Your task to perform on an android device: My dreams are to be finance free and travel around the world. Create these line in note with title of My dream project in the keep Notes app.
Image 0: 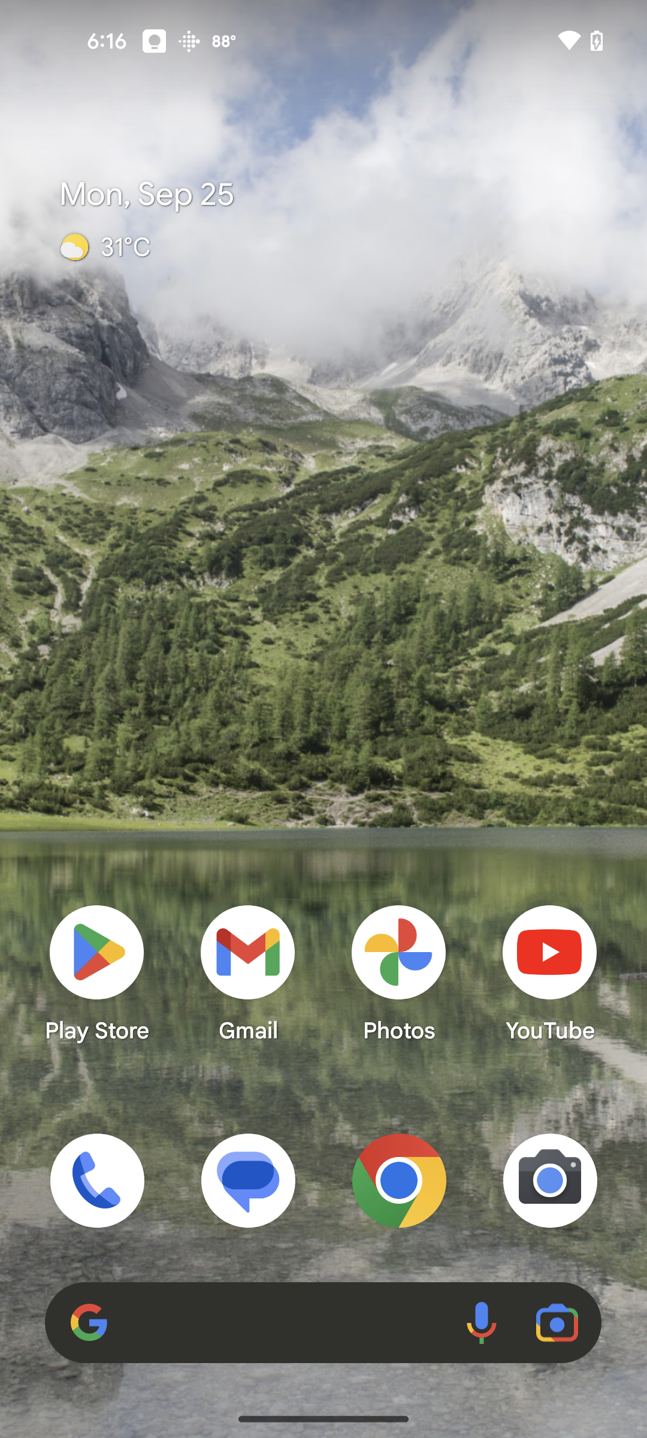
Open the Keep Notes
Step 0: open app "Keep Notes"
Image 1: 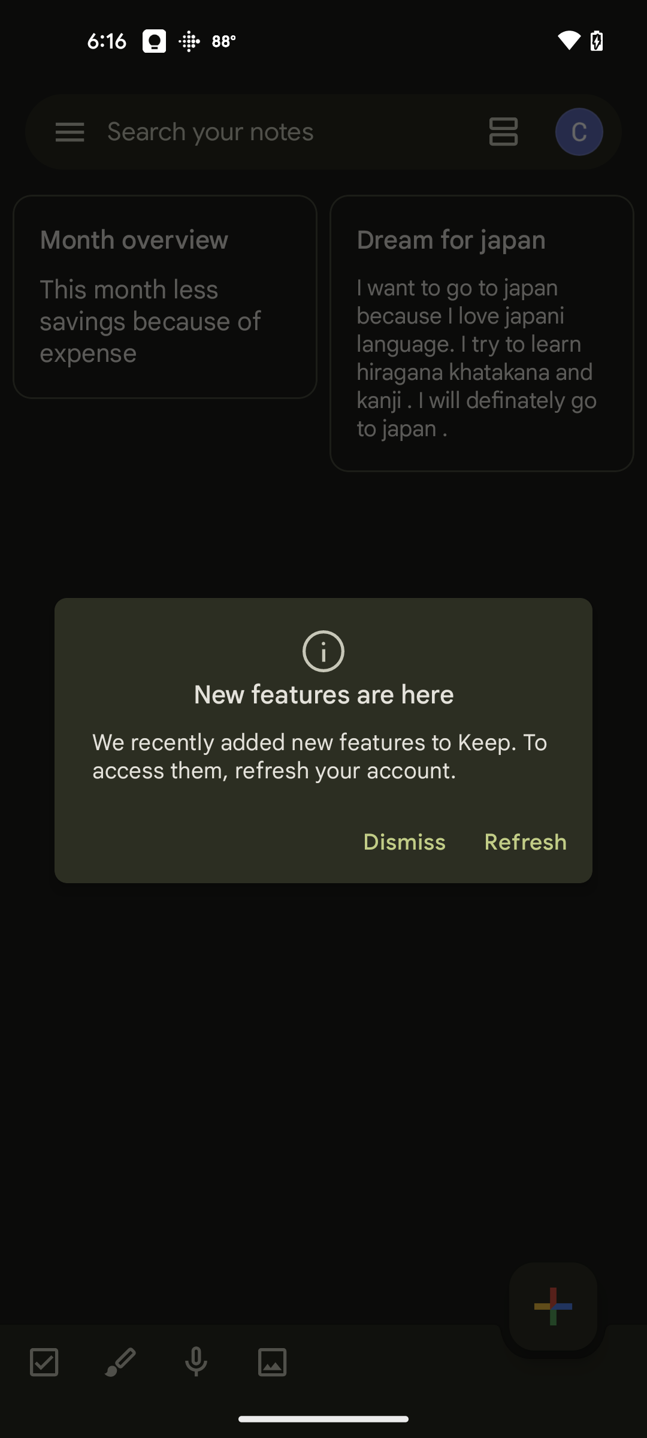
Click on the Dismiss at the pop up window
Step 1: click (404, 842)
Image 3: 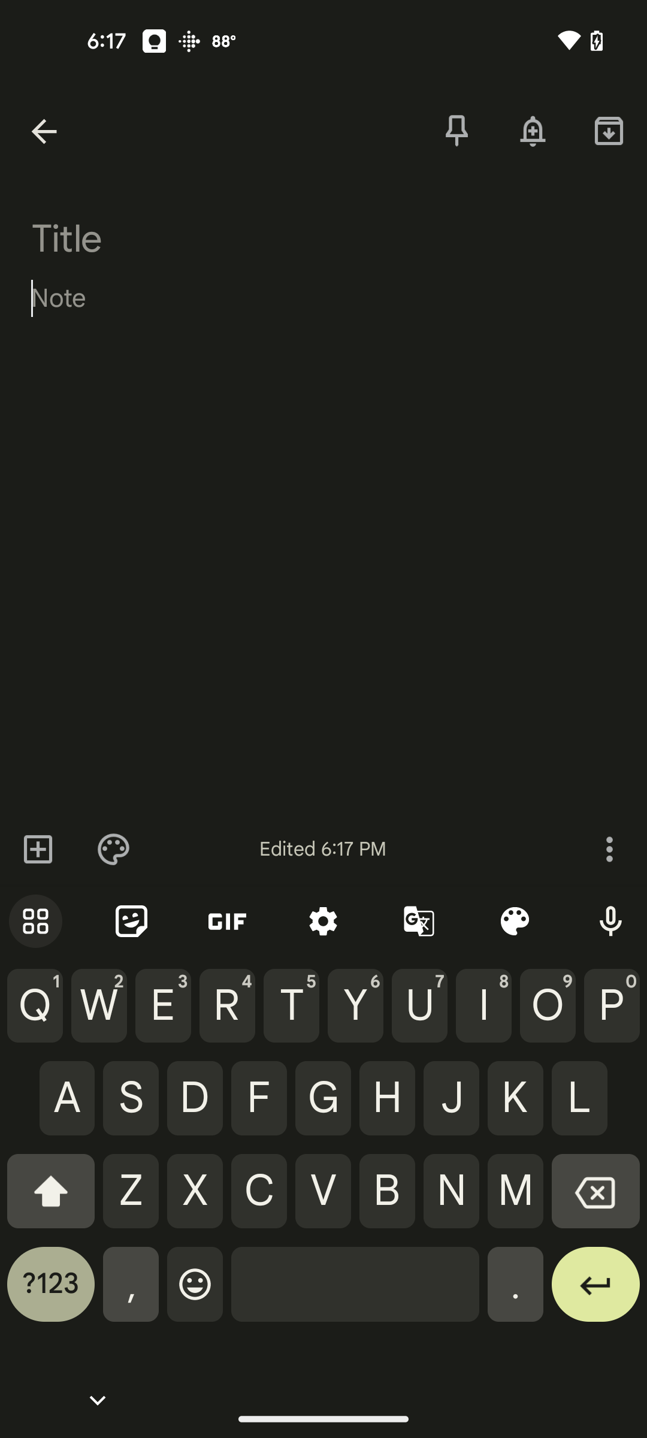
Type My dreams are to be finance free and travel around the world. in note text field
Step 3: type "My dreams are to be finance free and travel around the world."
Image 4: 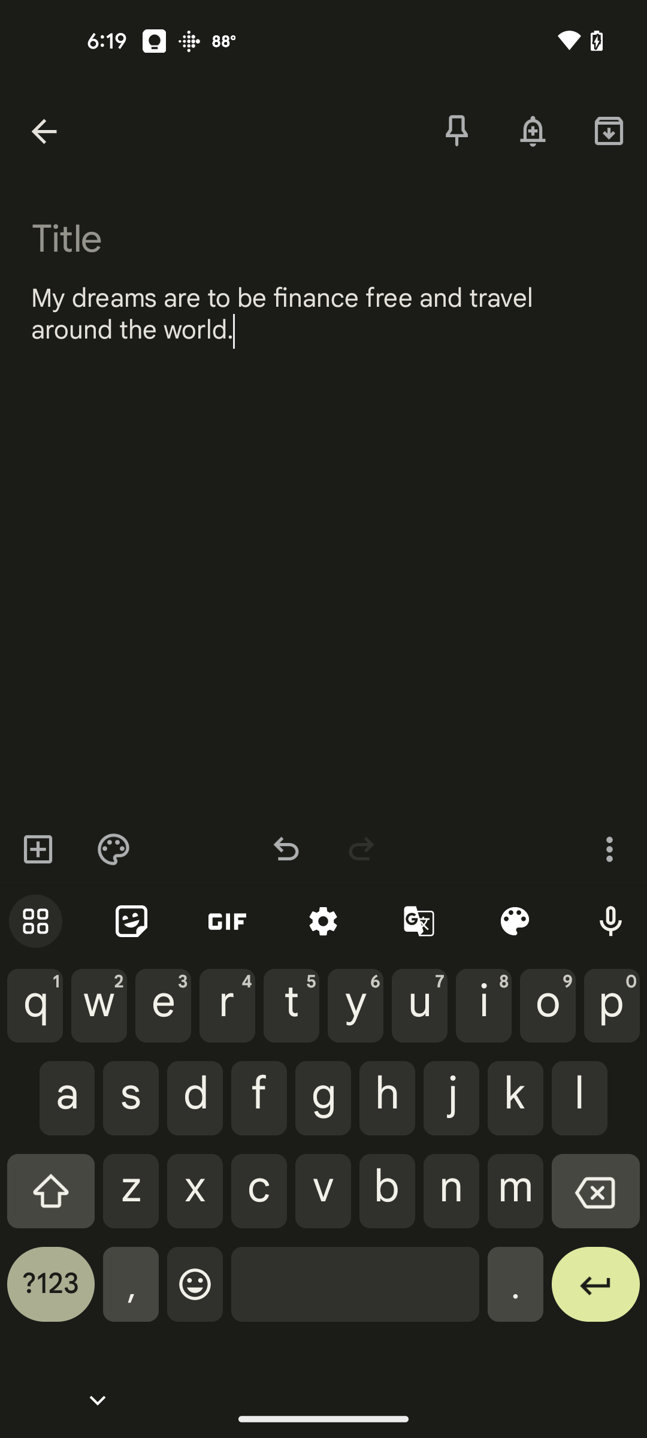
Click on the Title text field
Step 4: click (165, 234)
Image 5: 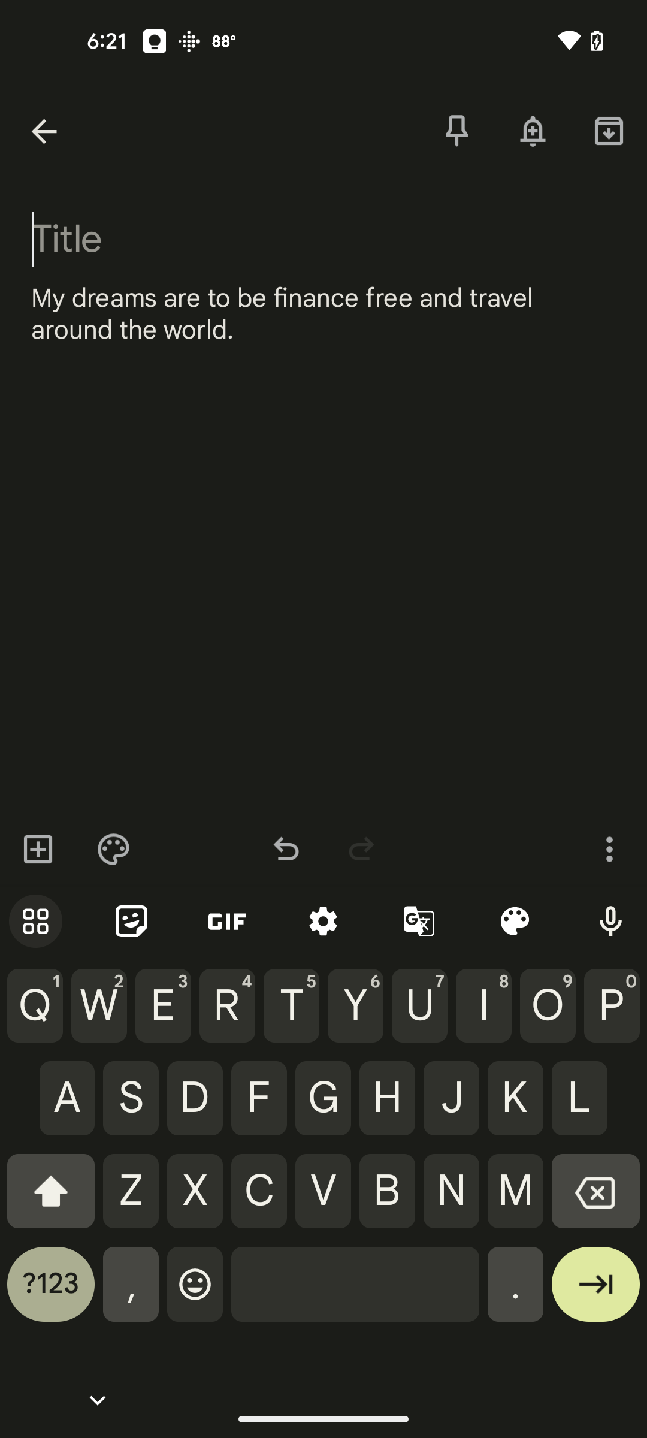
Type My dream project
Step 5: type "My dream project"
Image 6: 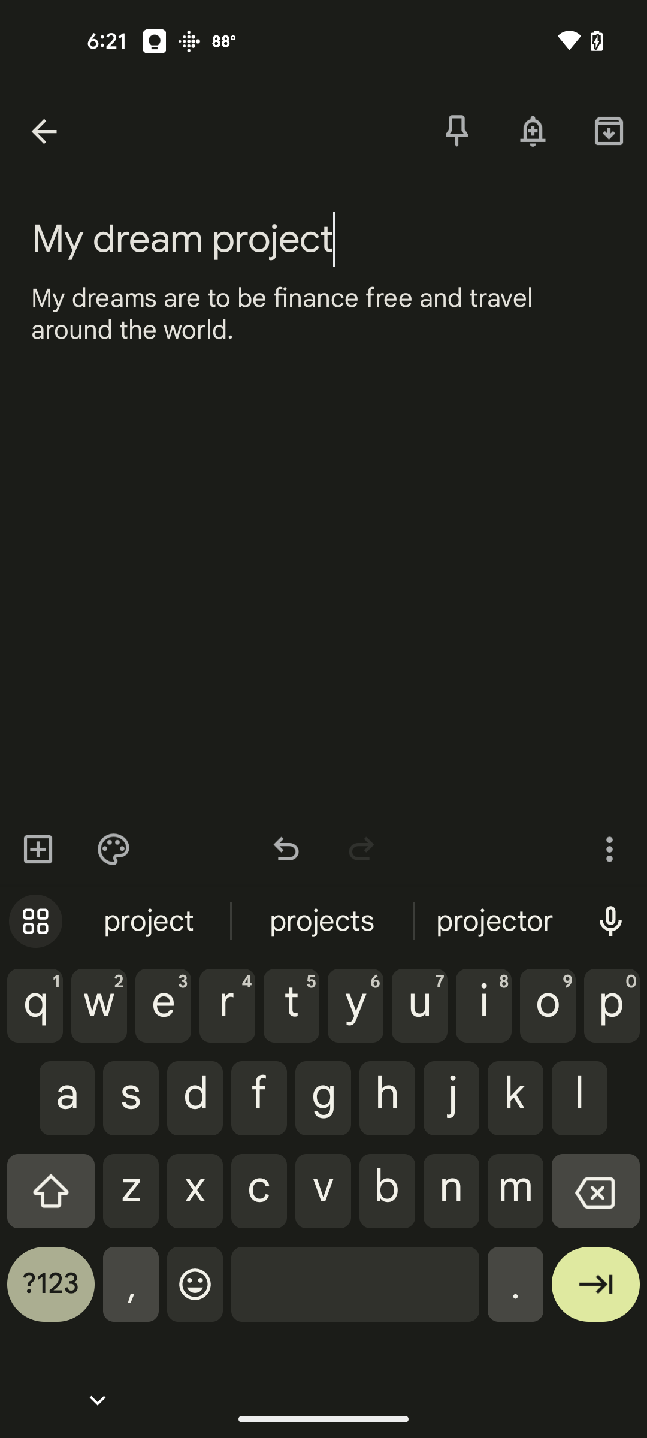
Type My dream project
Step 6: wait
Image 8: 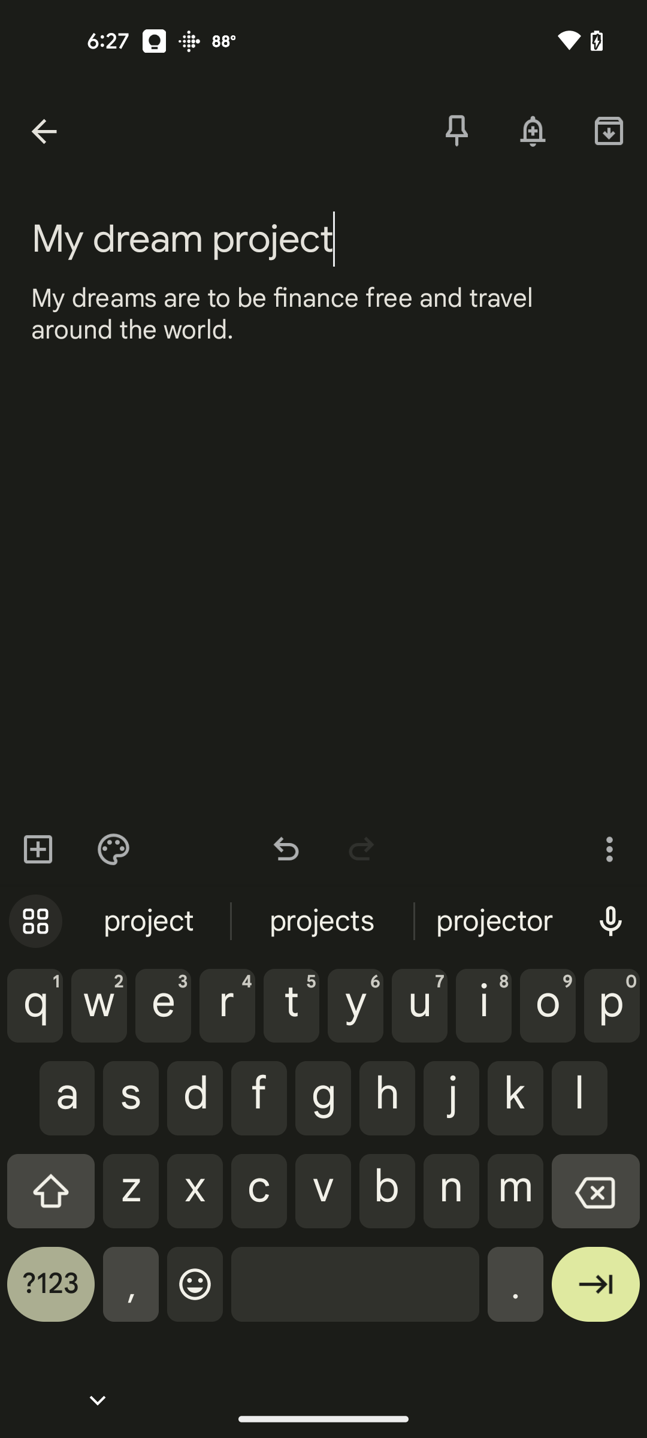
Click on the forward button at the bottom right of the screen
Step 8: click (595, 1293)
Image 9: 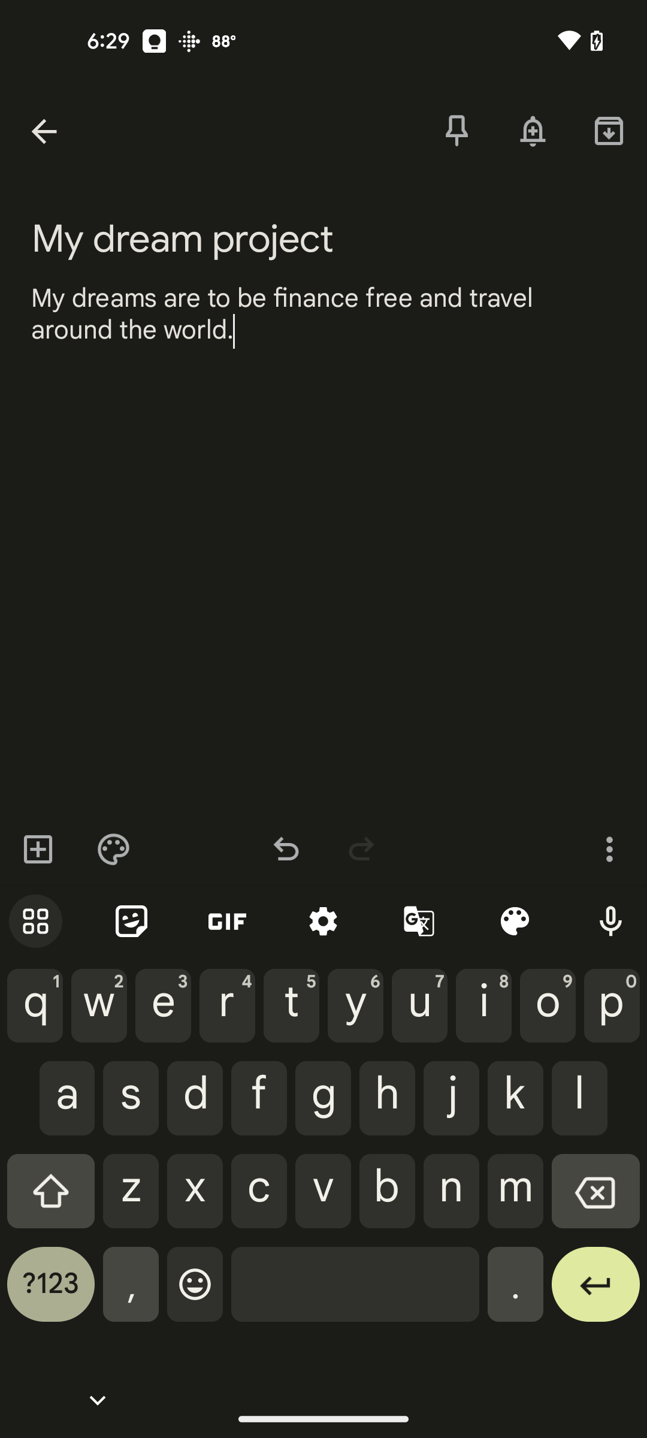
Click on the back arrow key at the top left of the screen
Step 9: click (69, 131)